Your task to perform on an android device: In the Audiomack app Share the XYZA playlist with dbwscratch.test.id3@gmail.com through Gmail
Image 0: 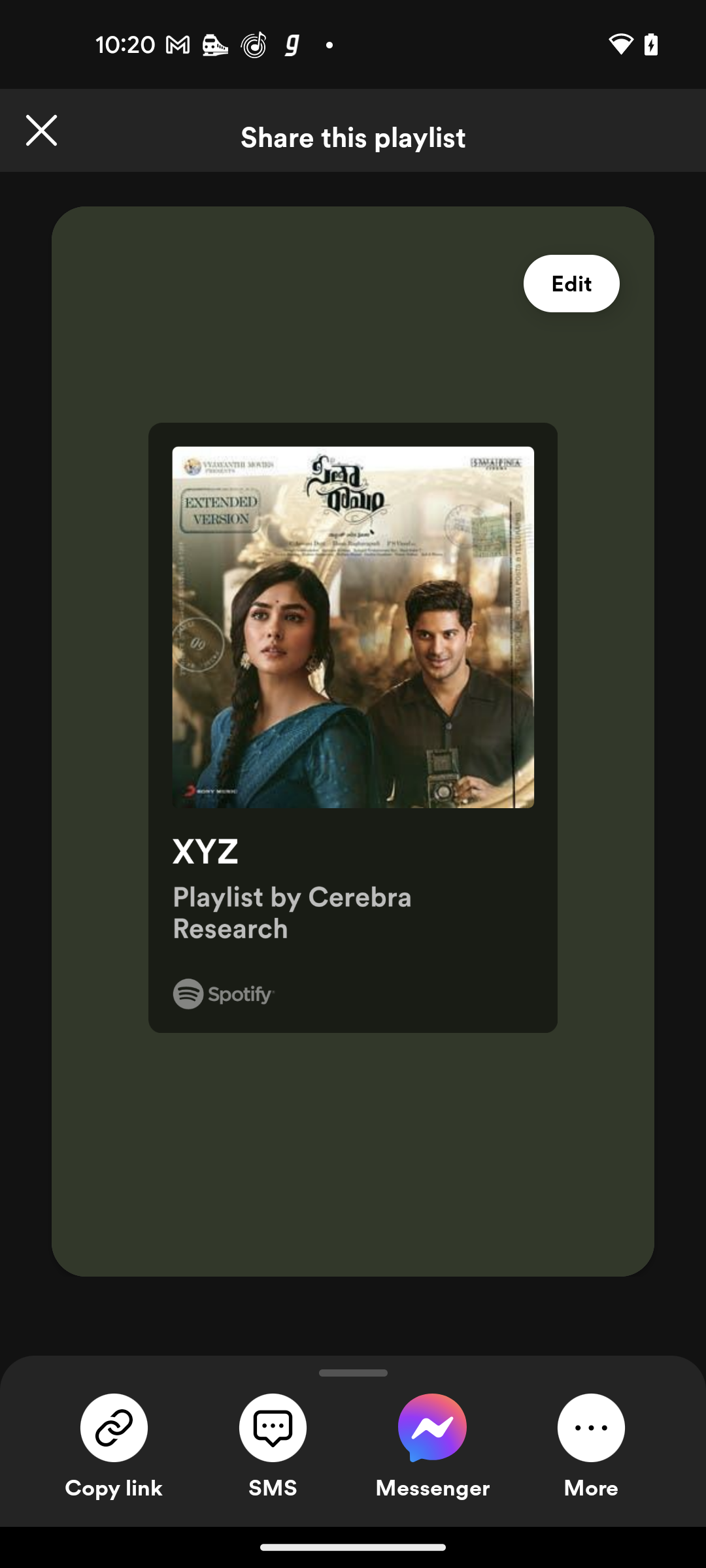
Open Audiomack app
Step 0: open app "Audio­mack"
Image 1: 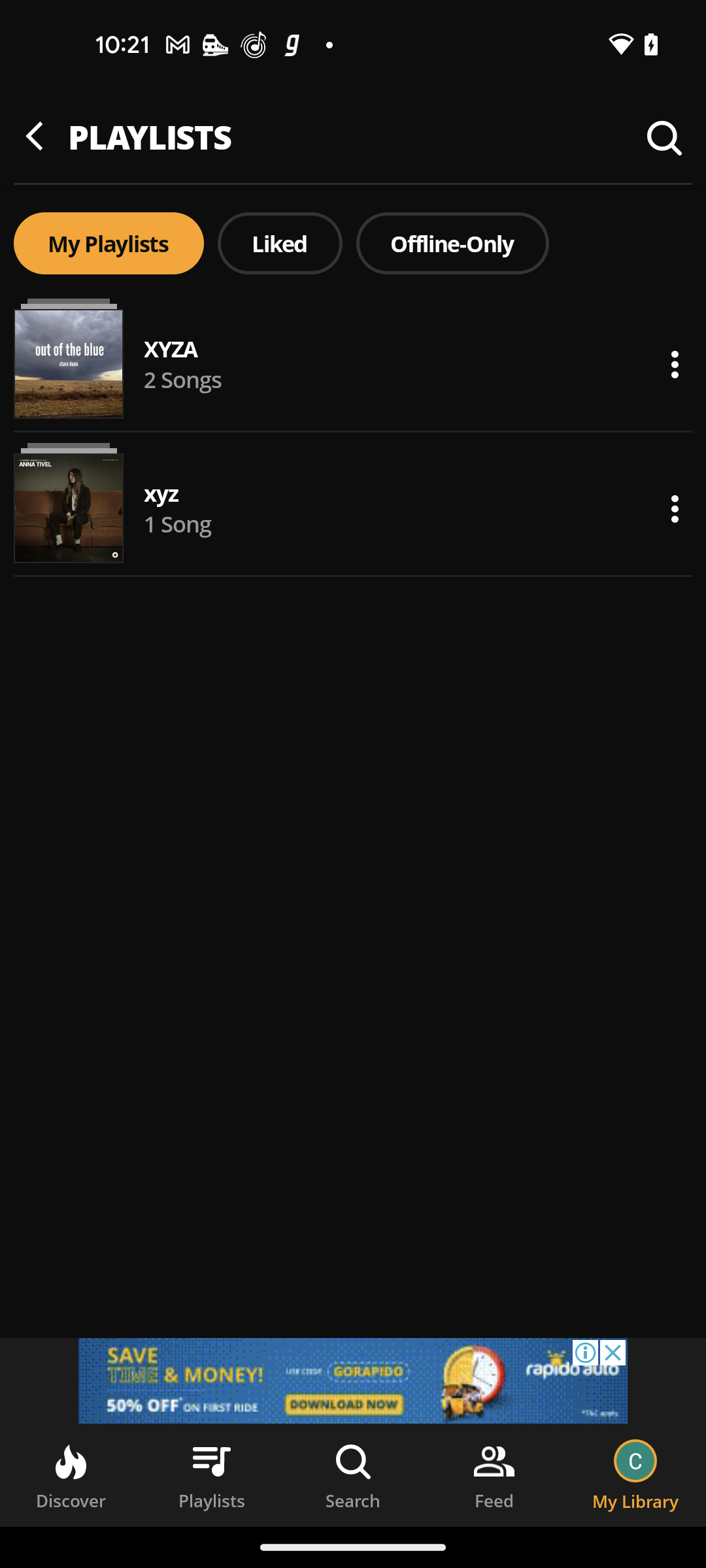
Click on three dots of XYZA playlist
Step 1: click (675, 364)
Image 2: 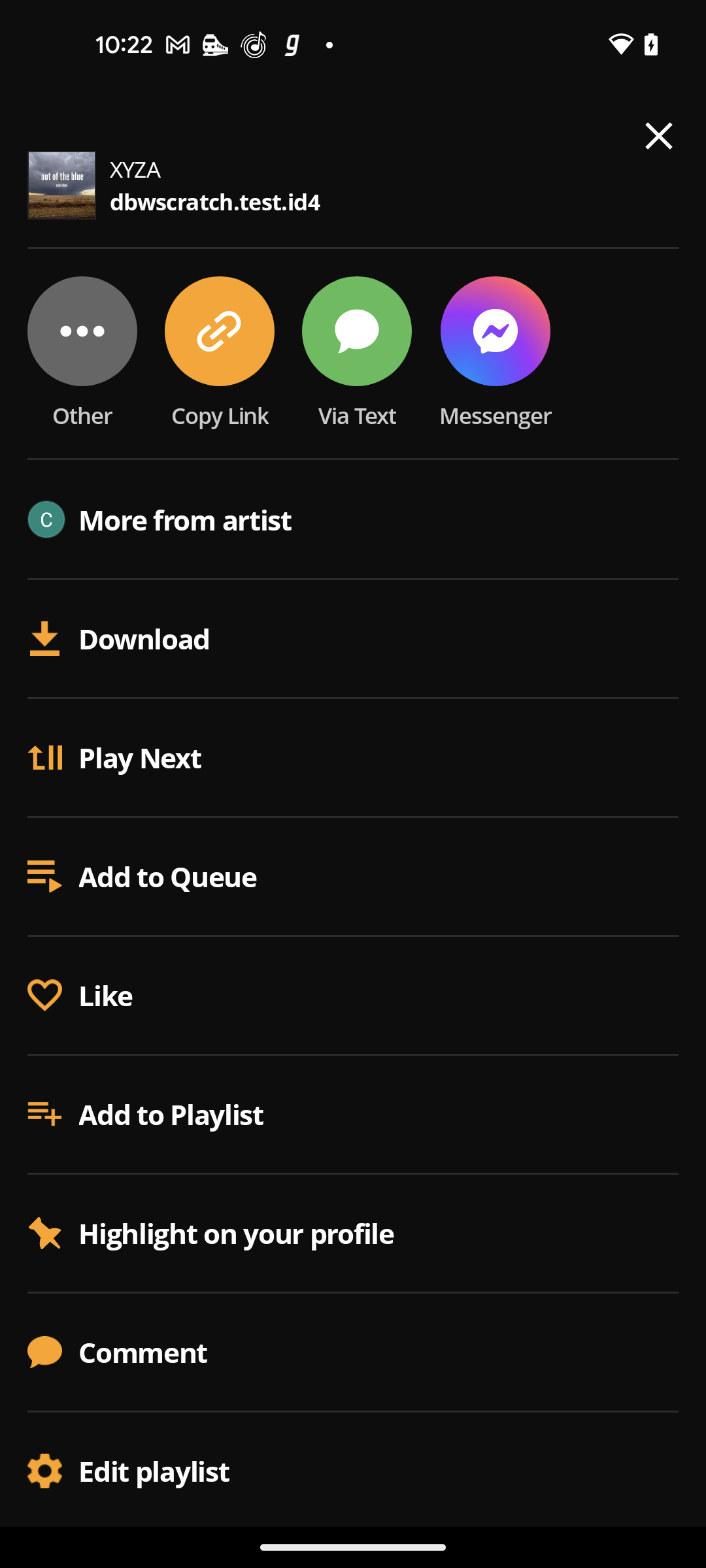
Click on Other option
Step 2: click (68, 364)
Image 3: 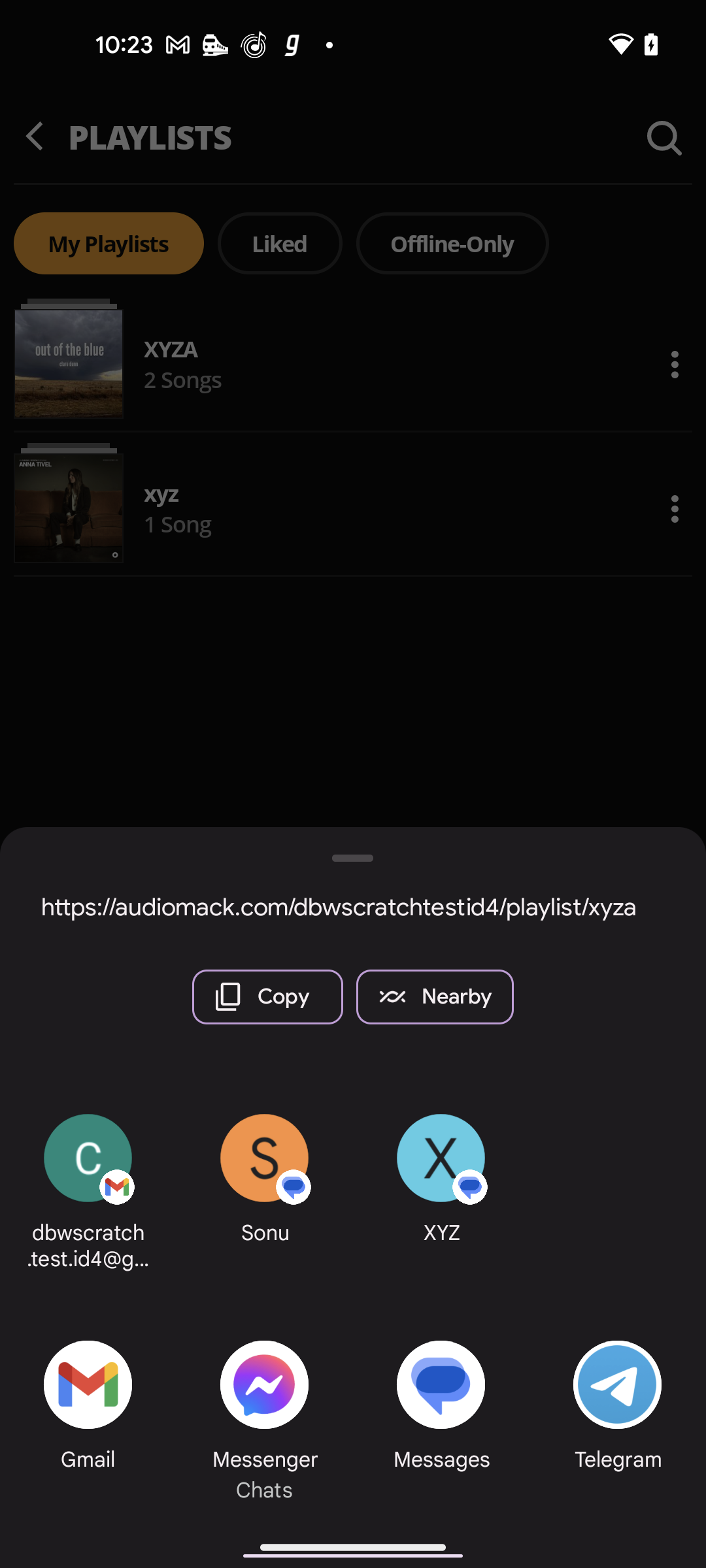
Click on Gmail app at the bottom left corner
Step 3: click (87, 1384)
Image 4: 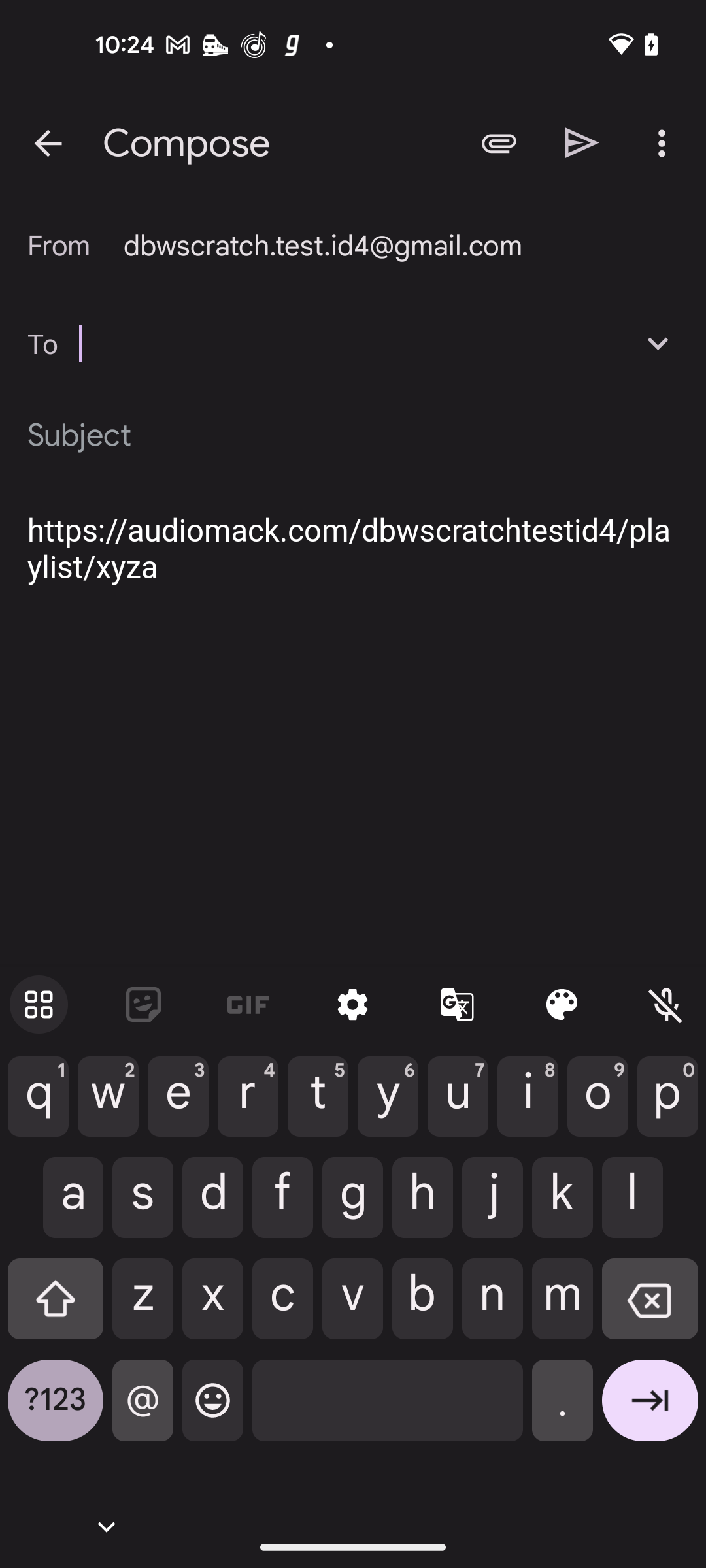
Enter email id dbwscratch.test.id3@gmail.com
Step 4: type "dbwscratch.test.id3@gmail.com"
Image 5: 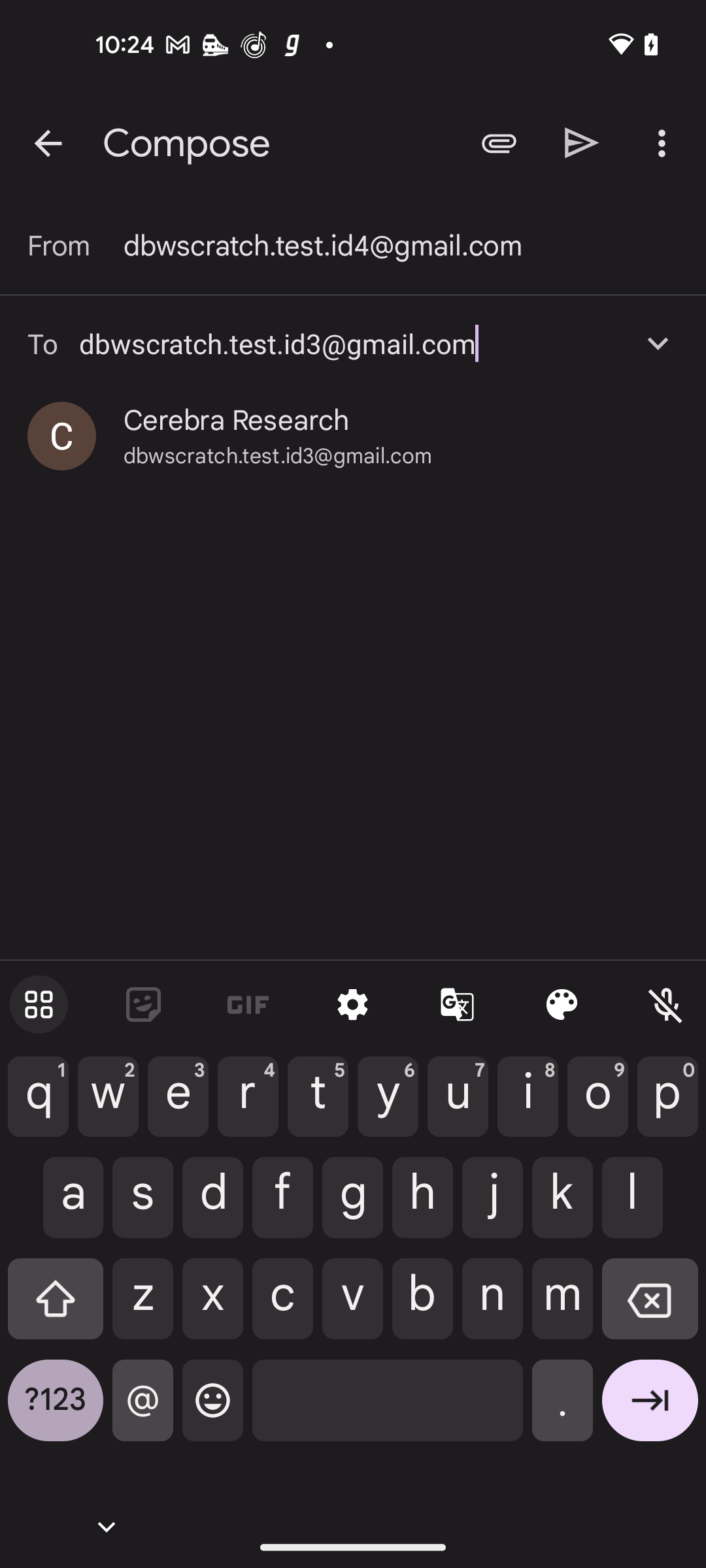
Select Cerebra Research id
Step 5: click (401, 436)
Image 6: 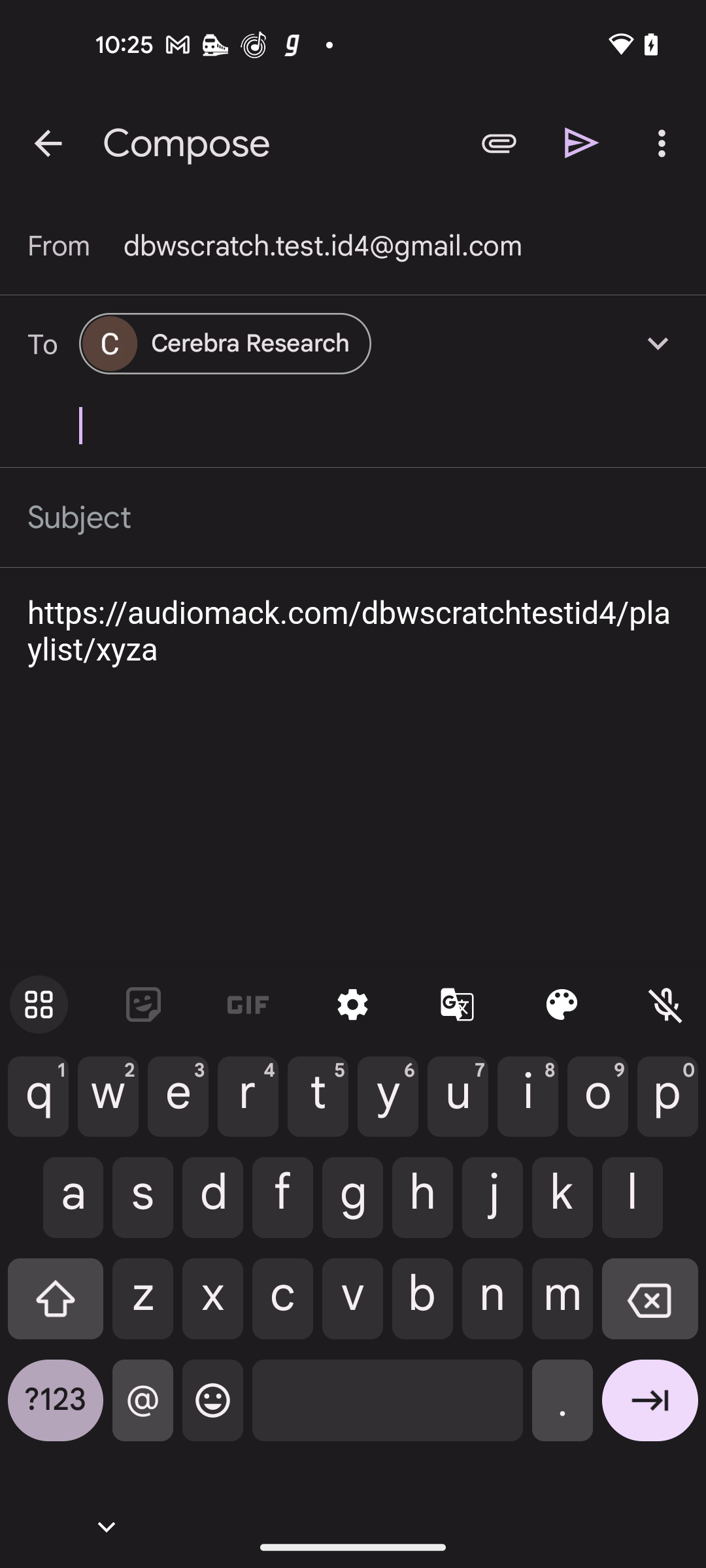
Click on the send button at the top right side
Step 6: click (582, 142)